Your task to perform on an android device: Compare the prices of sports football from different retailers on Decathlon AAP.
Image 0: 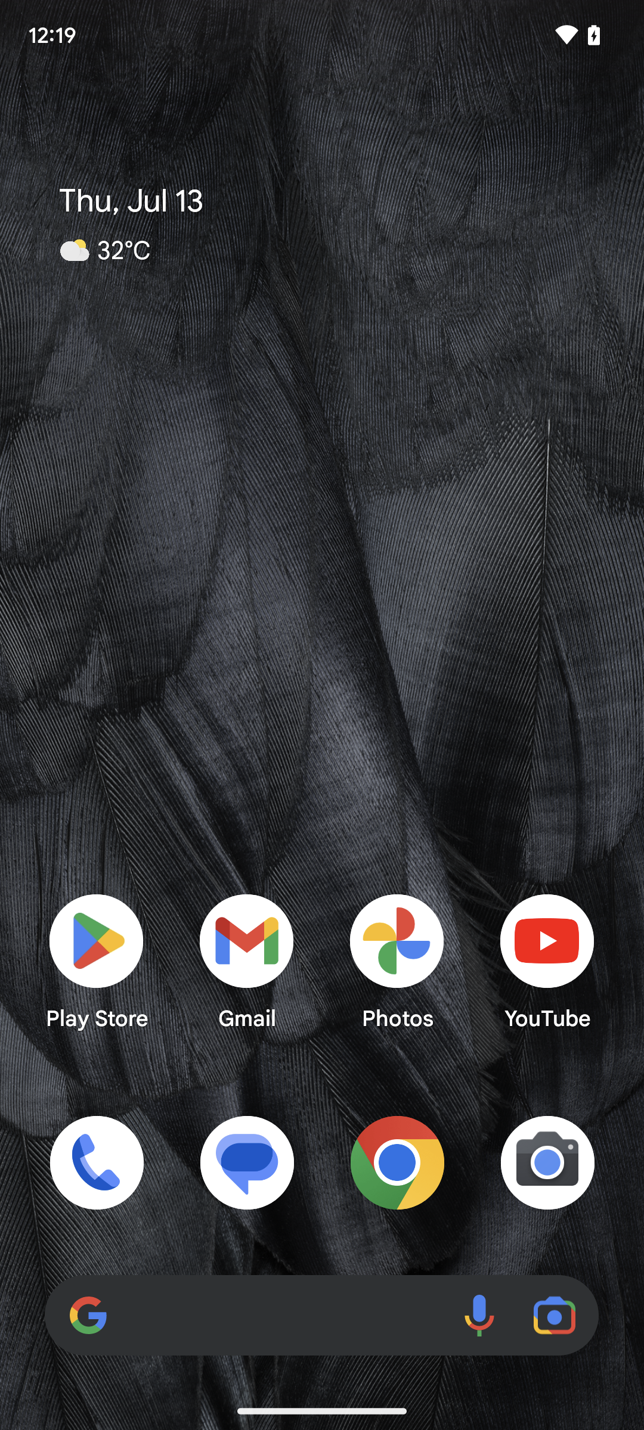
open decathlon app
Step 0: open app "Decathlon"
Image 3: 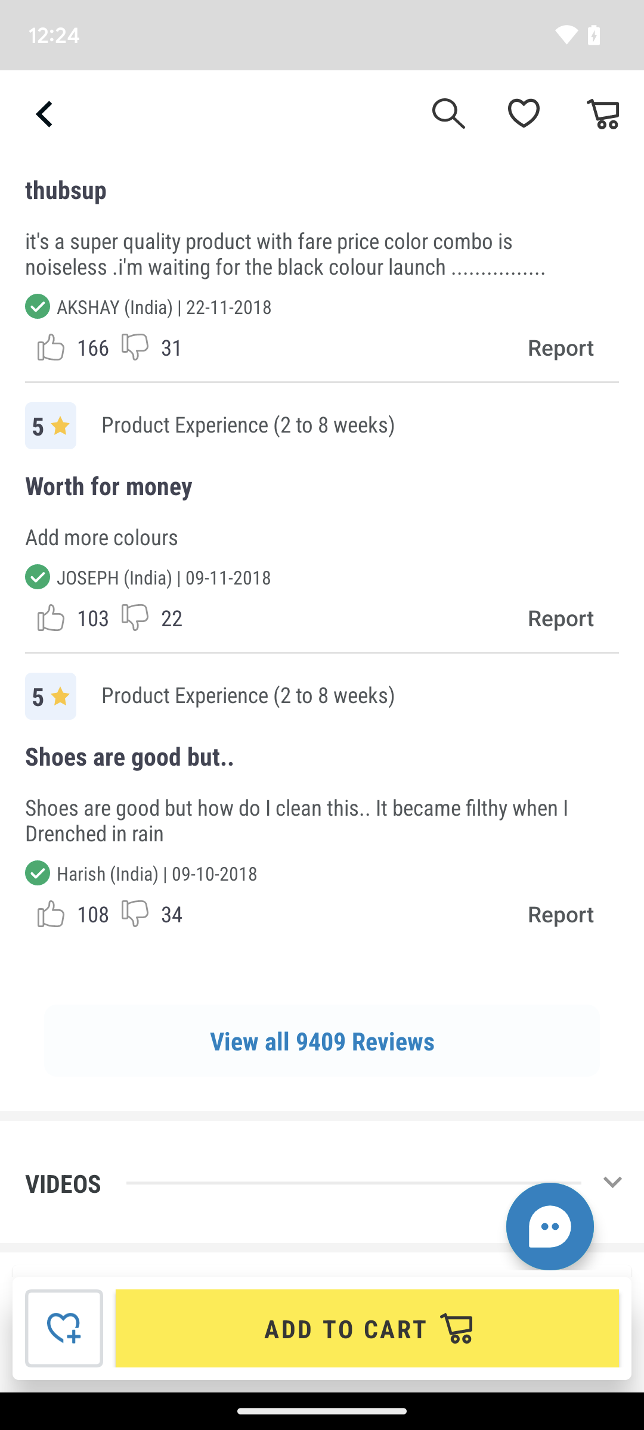
Tap on the search bar at the top of the screen.
Step 3: click (449, 114)
Image 4: 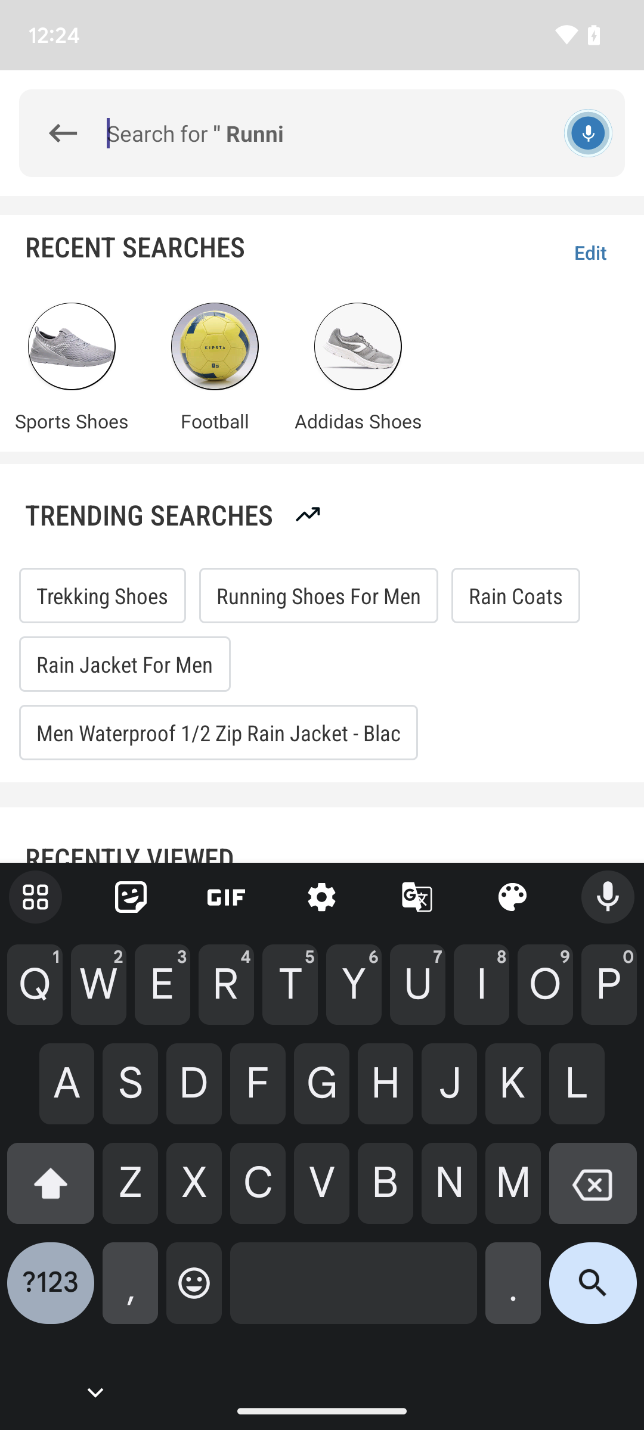
Search for football.
Step 4: type "football"
Image 5: 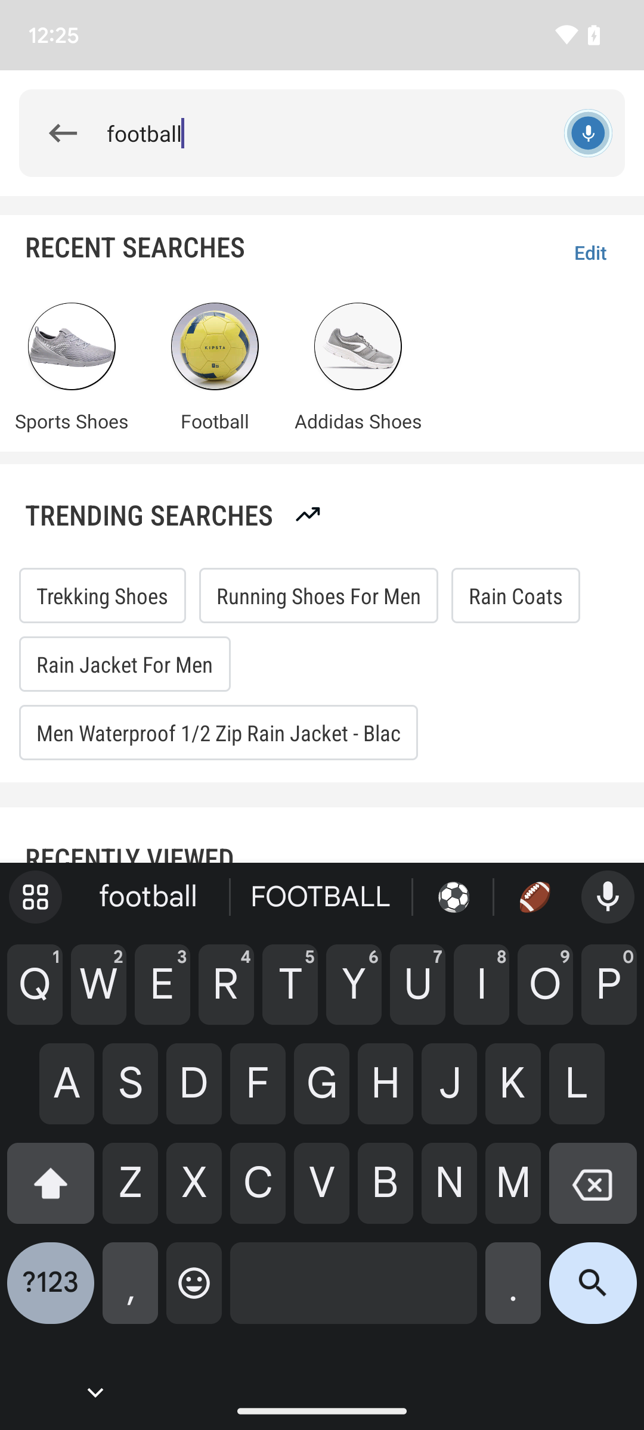
Tap on the search icon present at the right bottom corner.
Step 5: click (593, 1292)
Image 6: 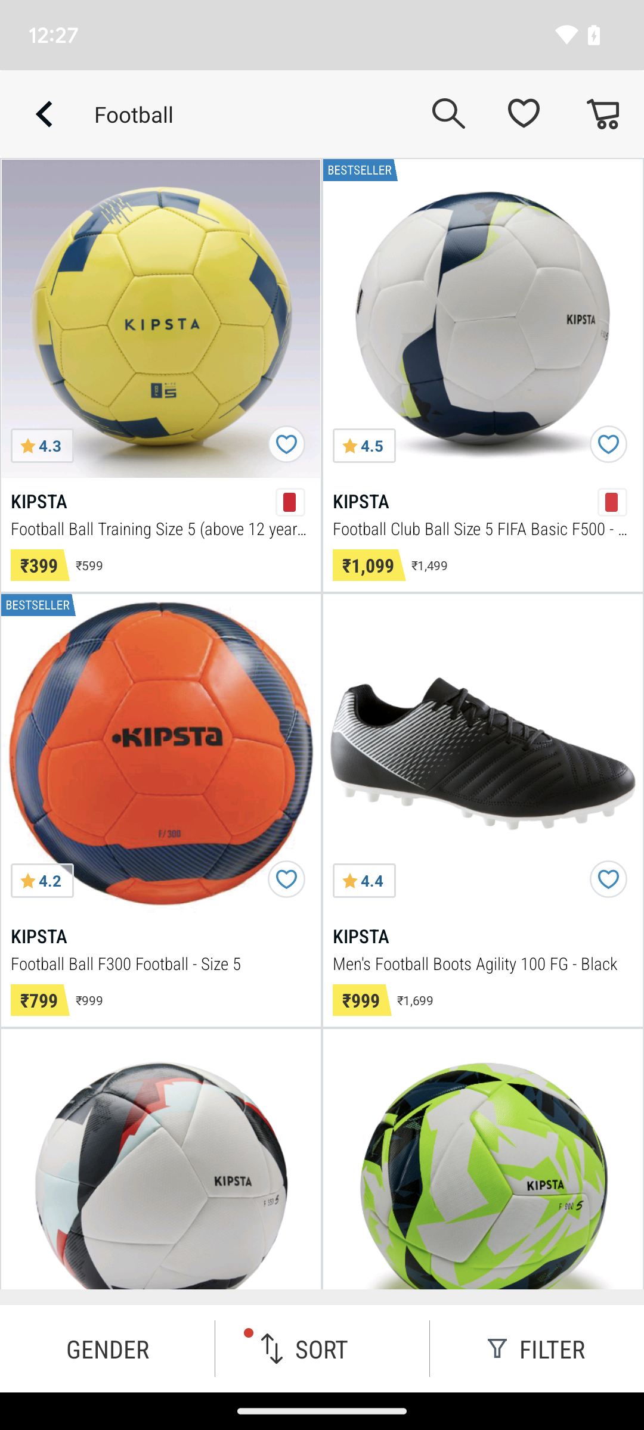
Click on the first football image on the screen.
Step 6: click (161, 318)
Image 7: 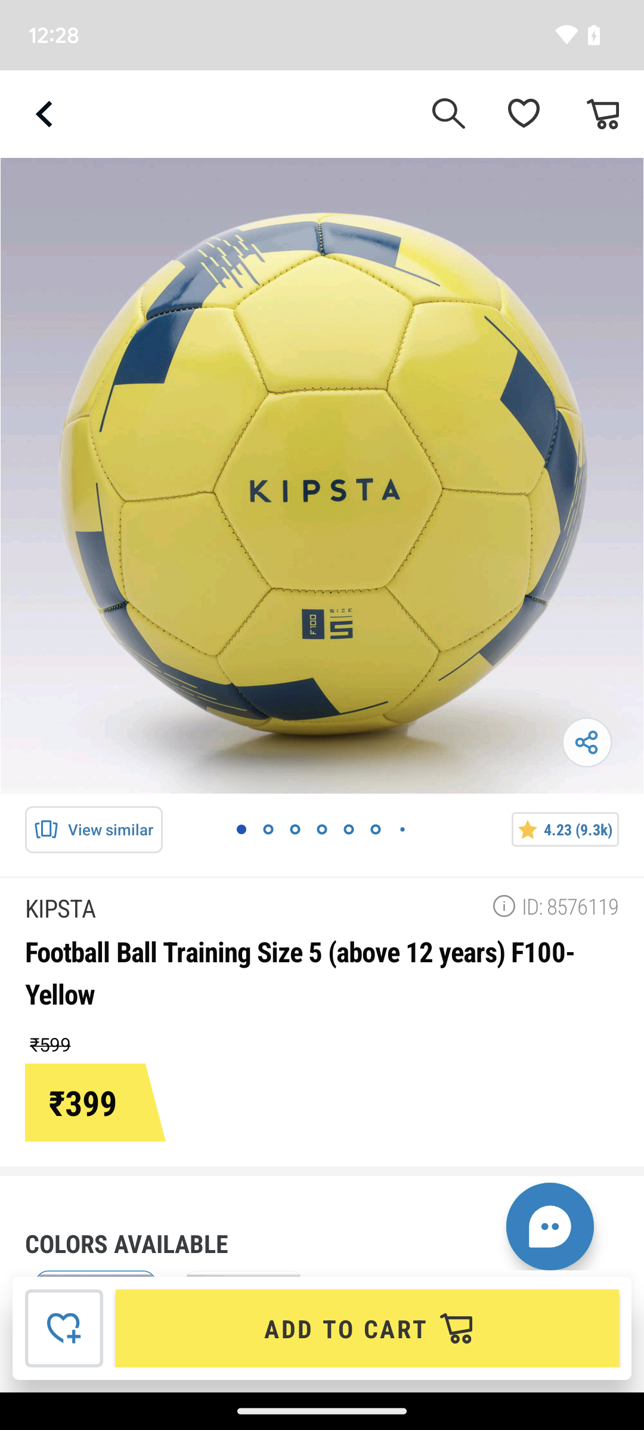
Scroll up to compare the prices.
Step 7: scroll down
Image 8: 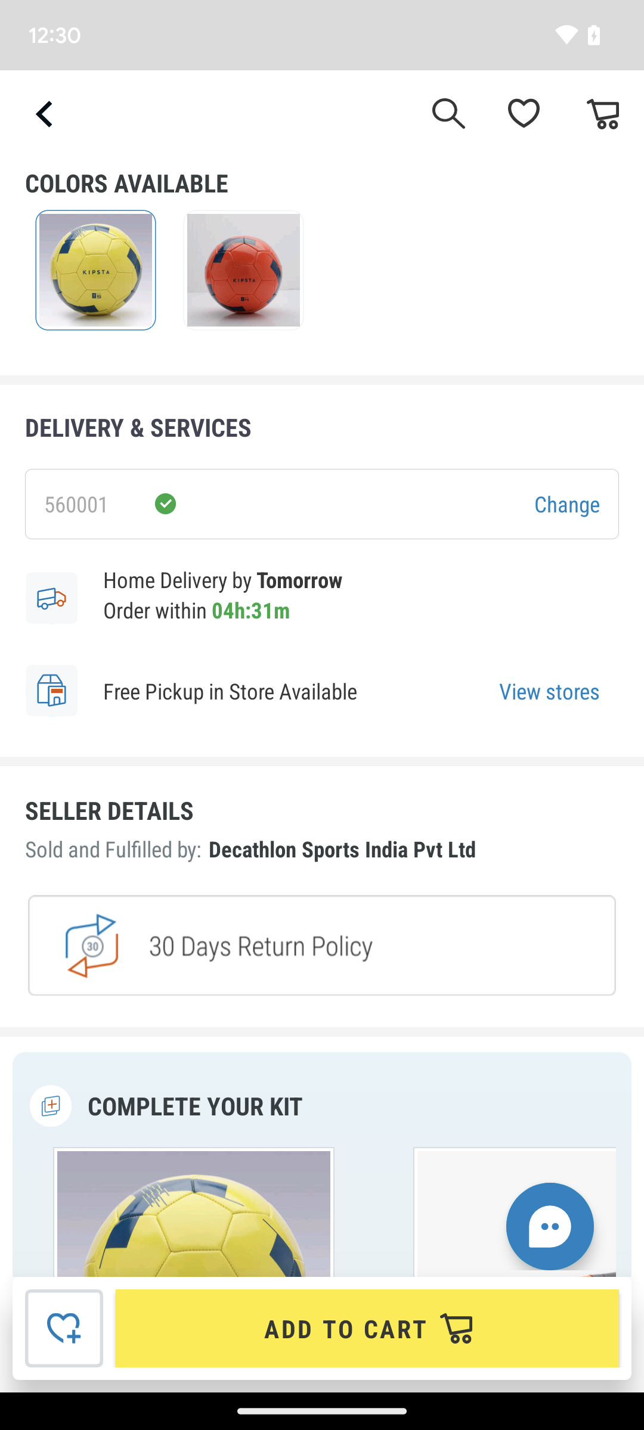
Scroll up to compare the prices.
Step 8: scroll down
Image 9: 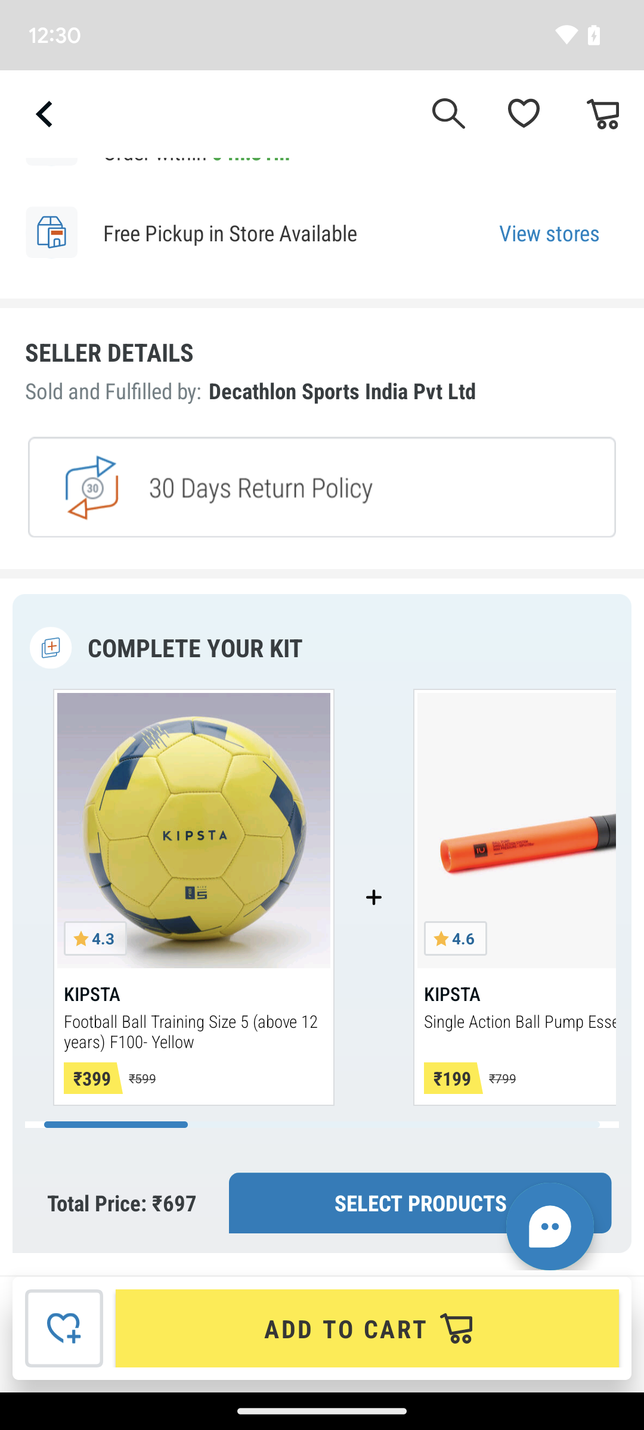
Scroll up to compare the prices.
Step 9: scroll down
Image 10: 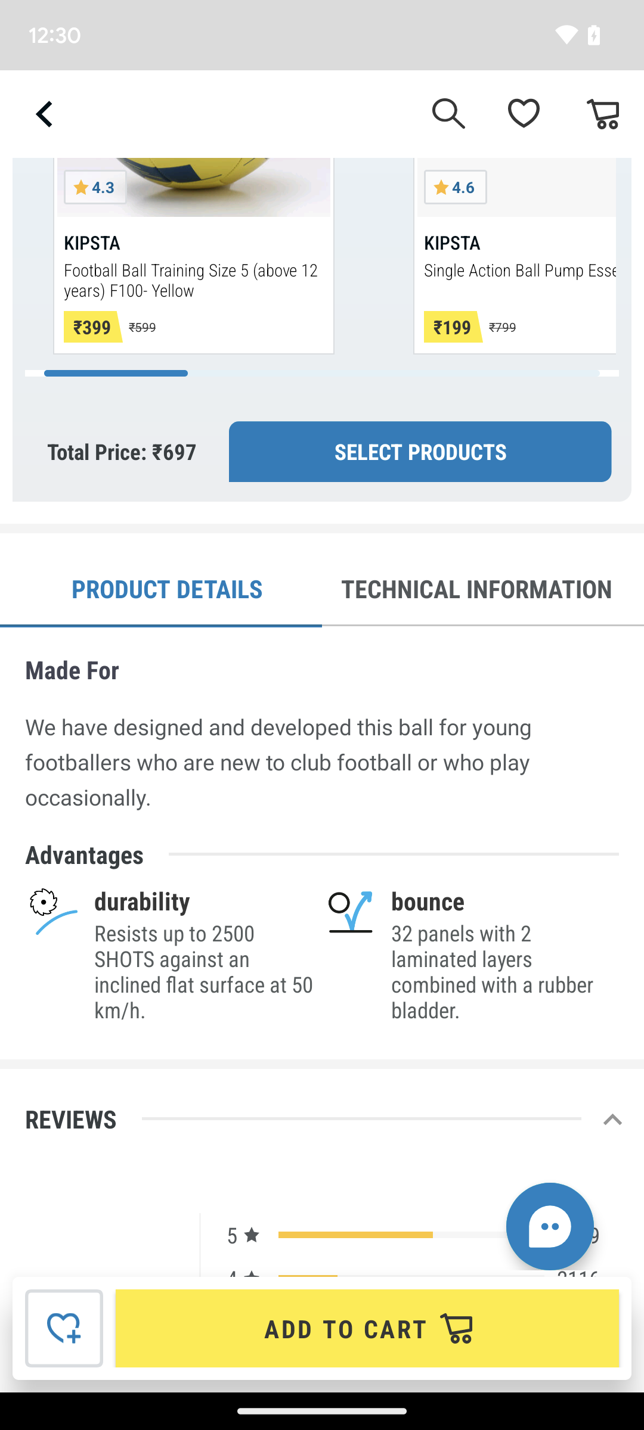
Scroll up to compare the prices.
Step 10: scroll down
Image 11: 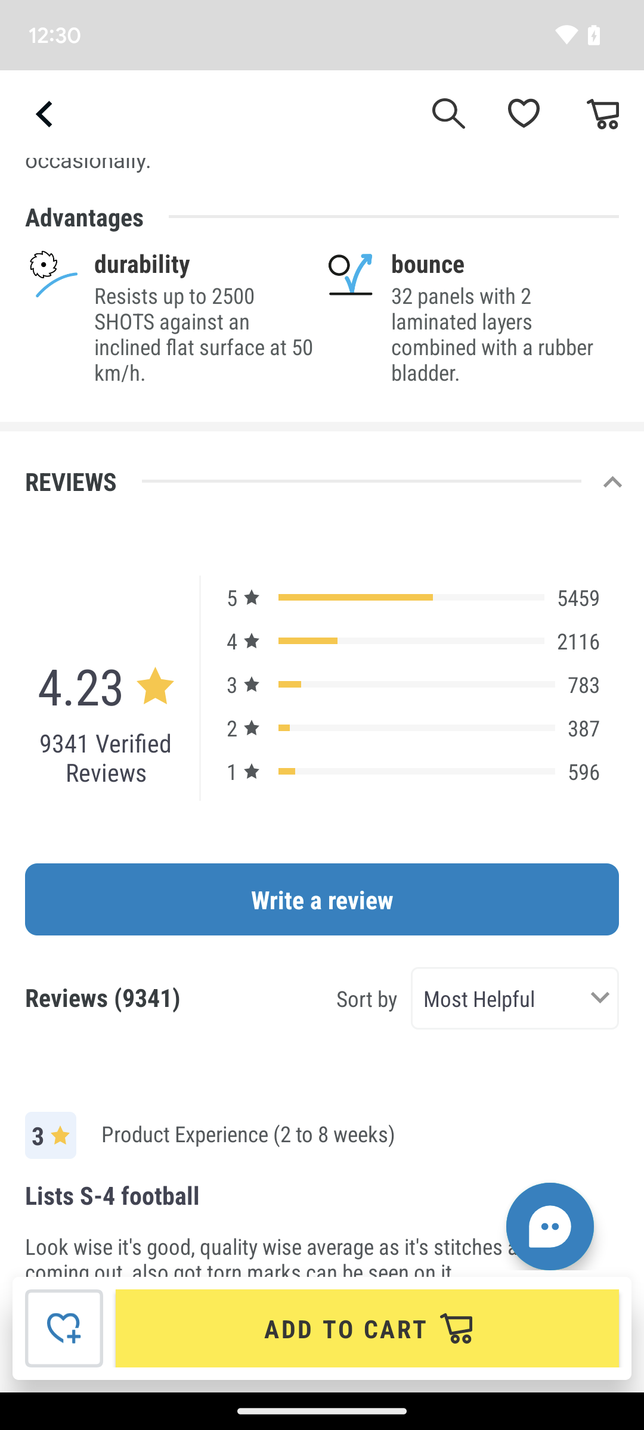
Scroll up to compare the prices.
Step 11: scroll down
Image 12: 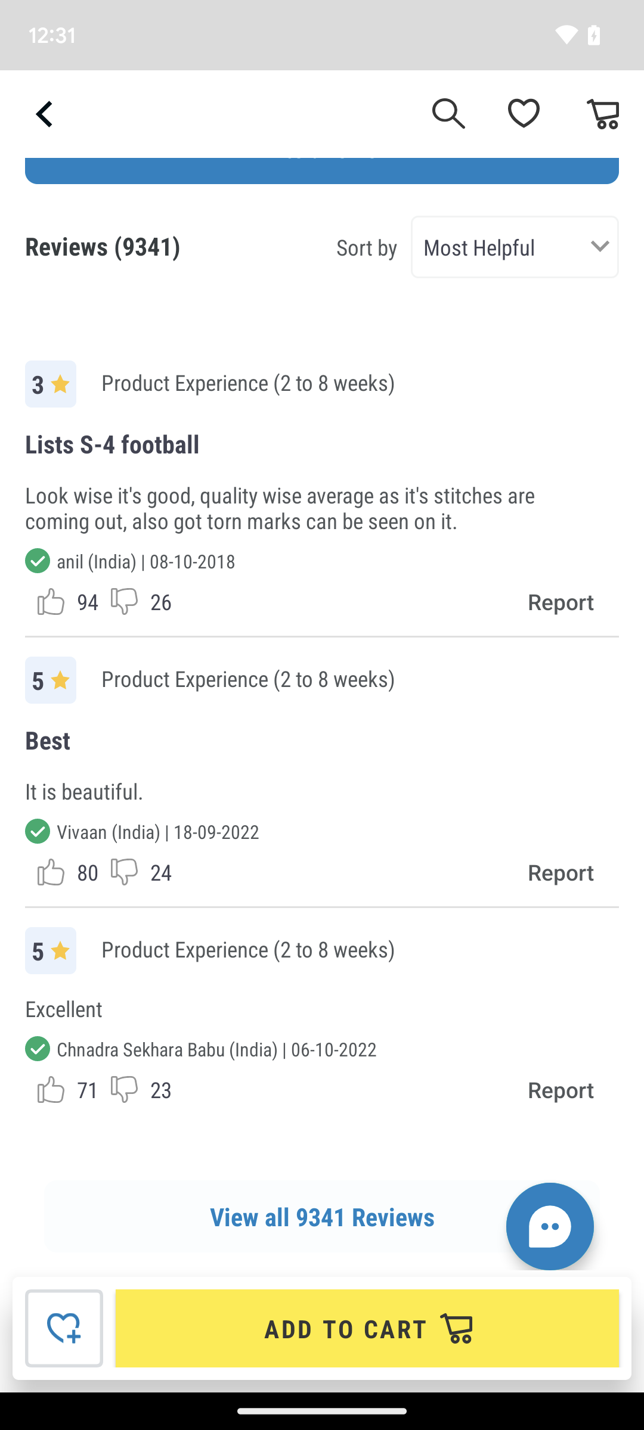
Scroll up to compare the prices.
Step 12: scroll down
Image 13: 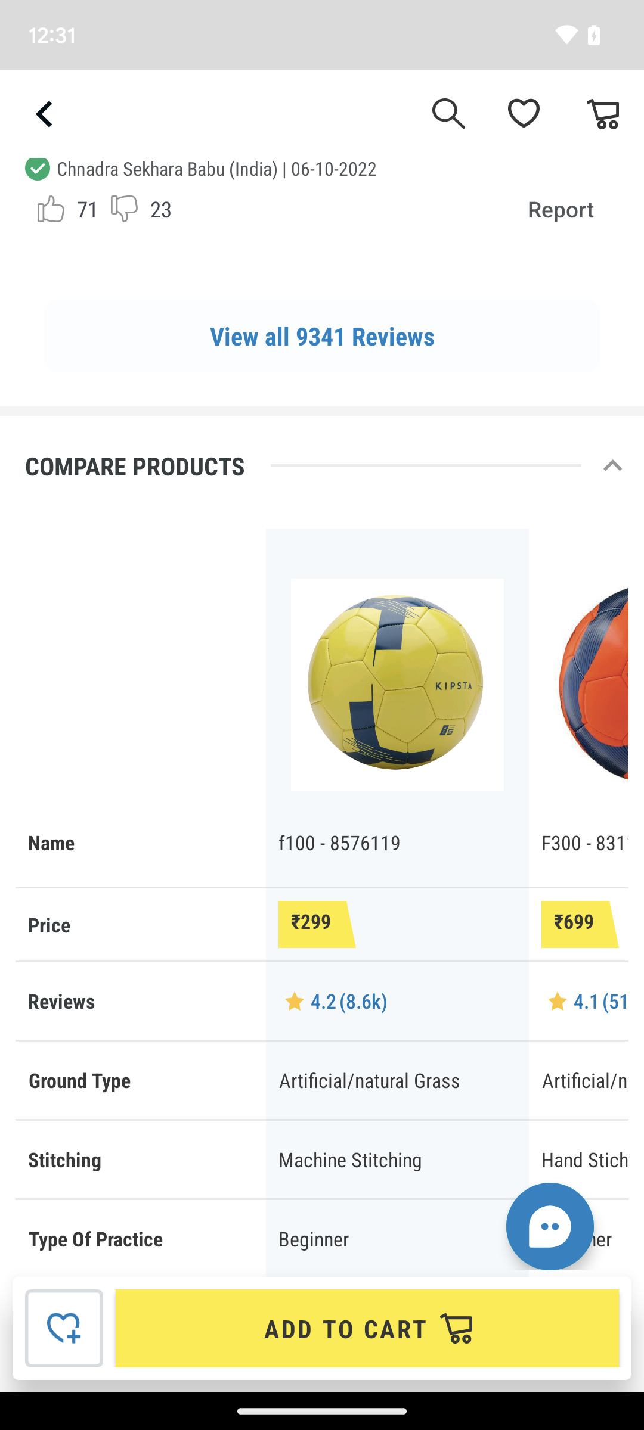
Scroll up to compare the prices.
Step 13: scroll down